Your task to perform on an android device: Carlos, a friend of mine, wants to start doing a full-body workout but he's not really sure what to expect from it.Using the Google fit app, Share the progress of the Full Body Day 1 exercise with Carlos at carlos3345@gmail.com.
Image 0: 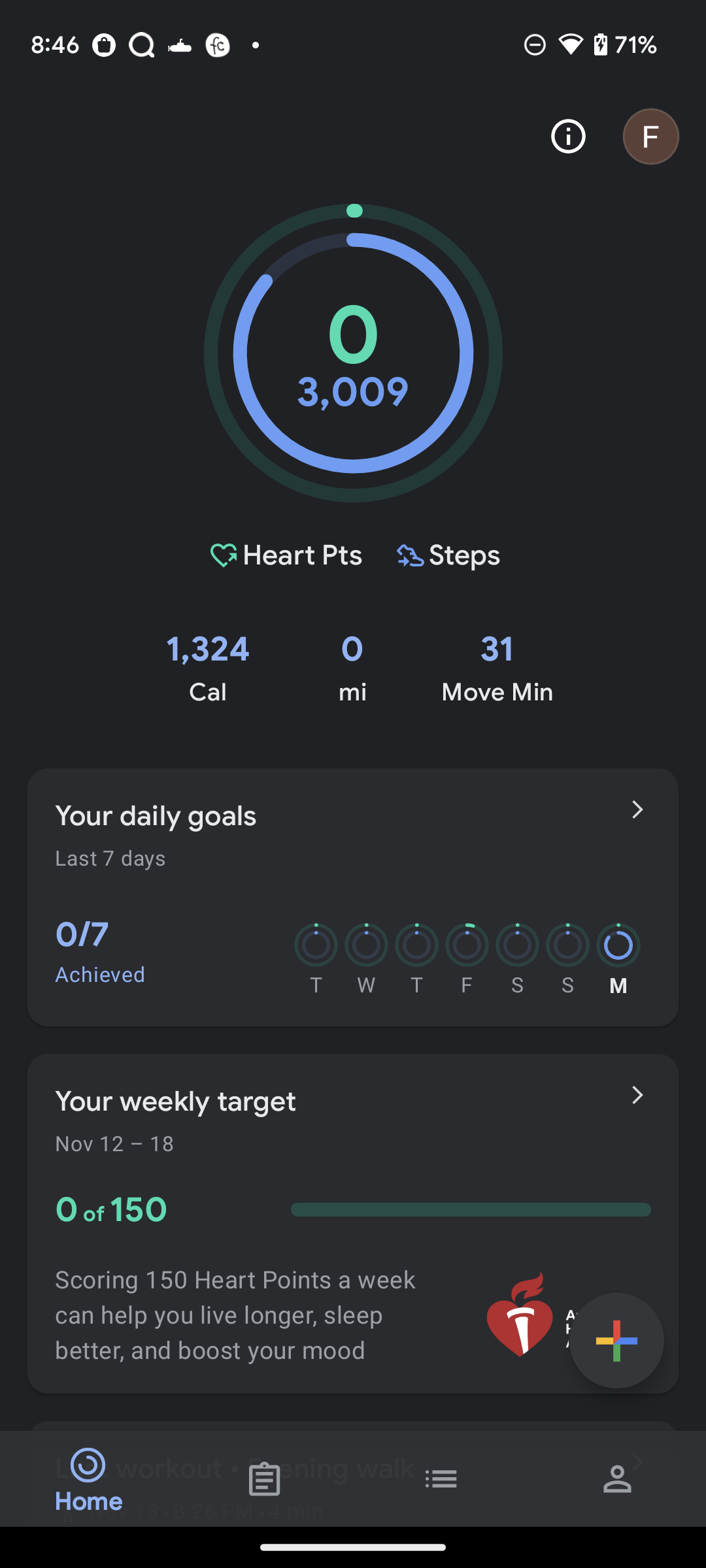
go to the Journal section at the bottom of the screen
Step 0: click (265, 1478)
Image 1: 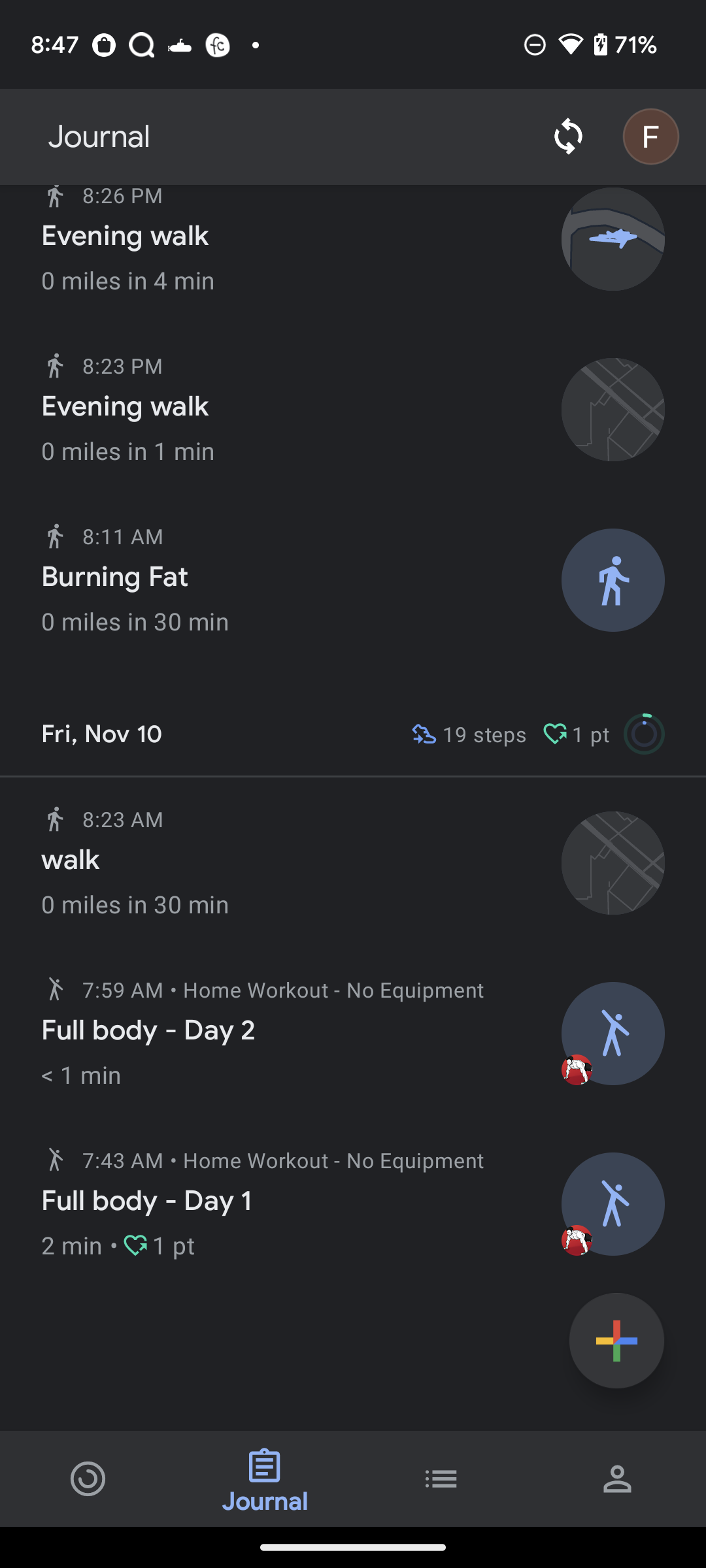
Click on Full body - Day 1 workout
Step 1: click (301, 1201)
Image 2: 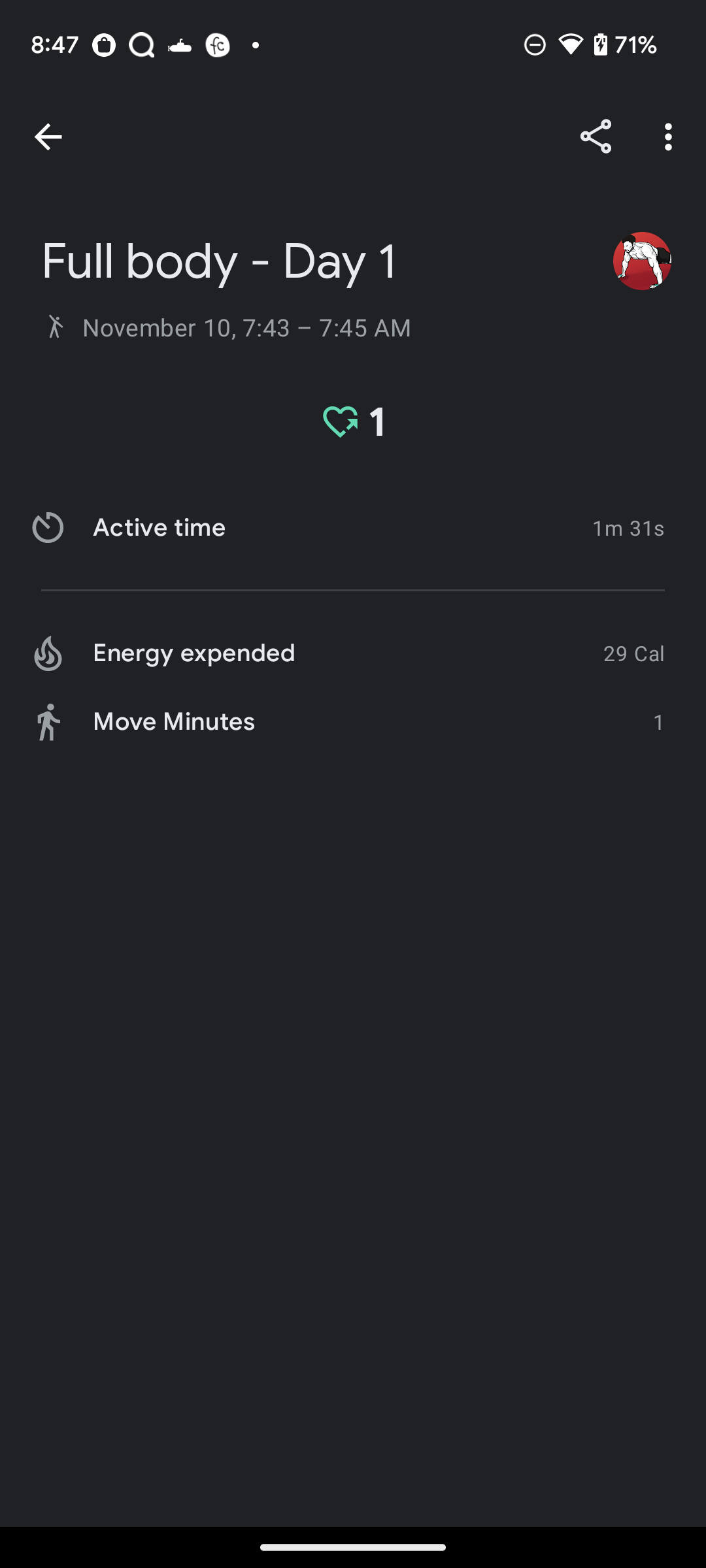
Click on the share icon at the top right corner of the screen
Step 2: click (596, 137)
Image 3: 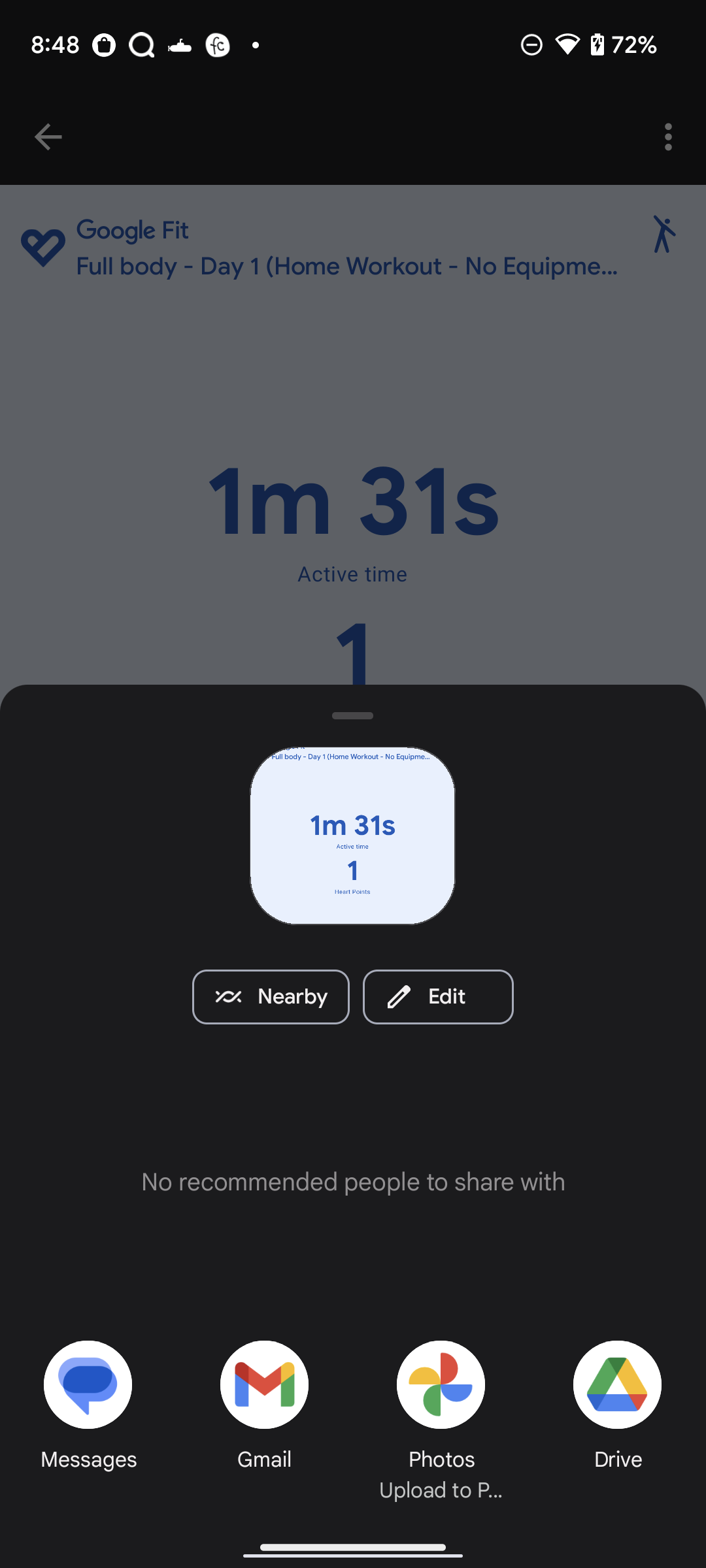
Click on the Gmail option
Step 3: click (261, 1397)
Image 4: 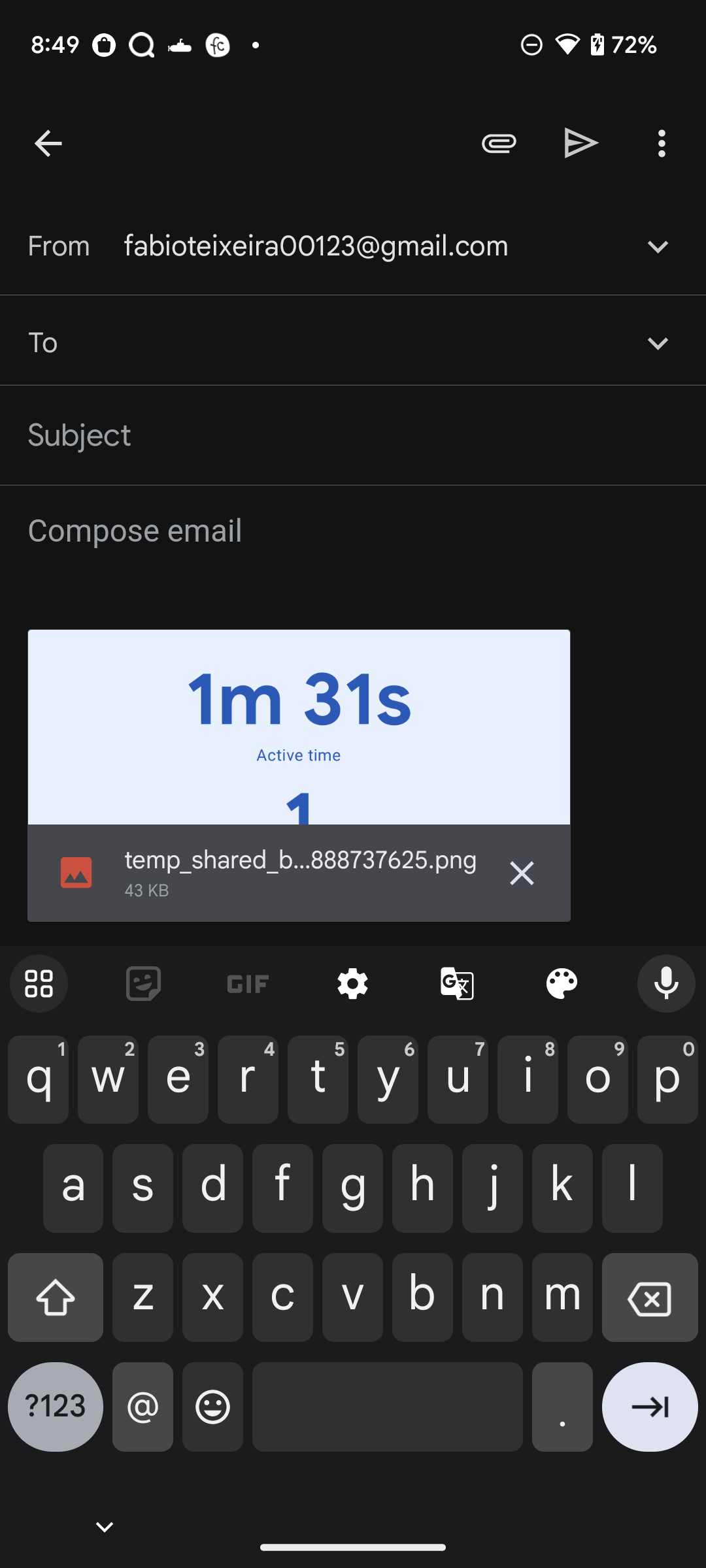
Add recipient as carlos3345@gmail.com
Step 4: type "carlos3345@gmail.com"
Image 5: 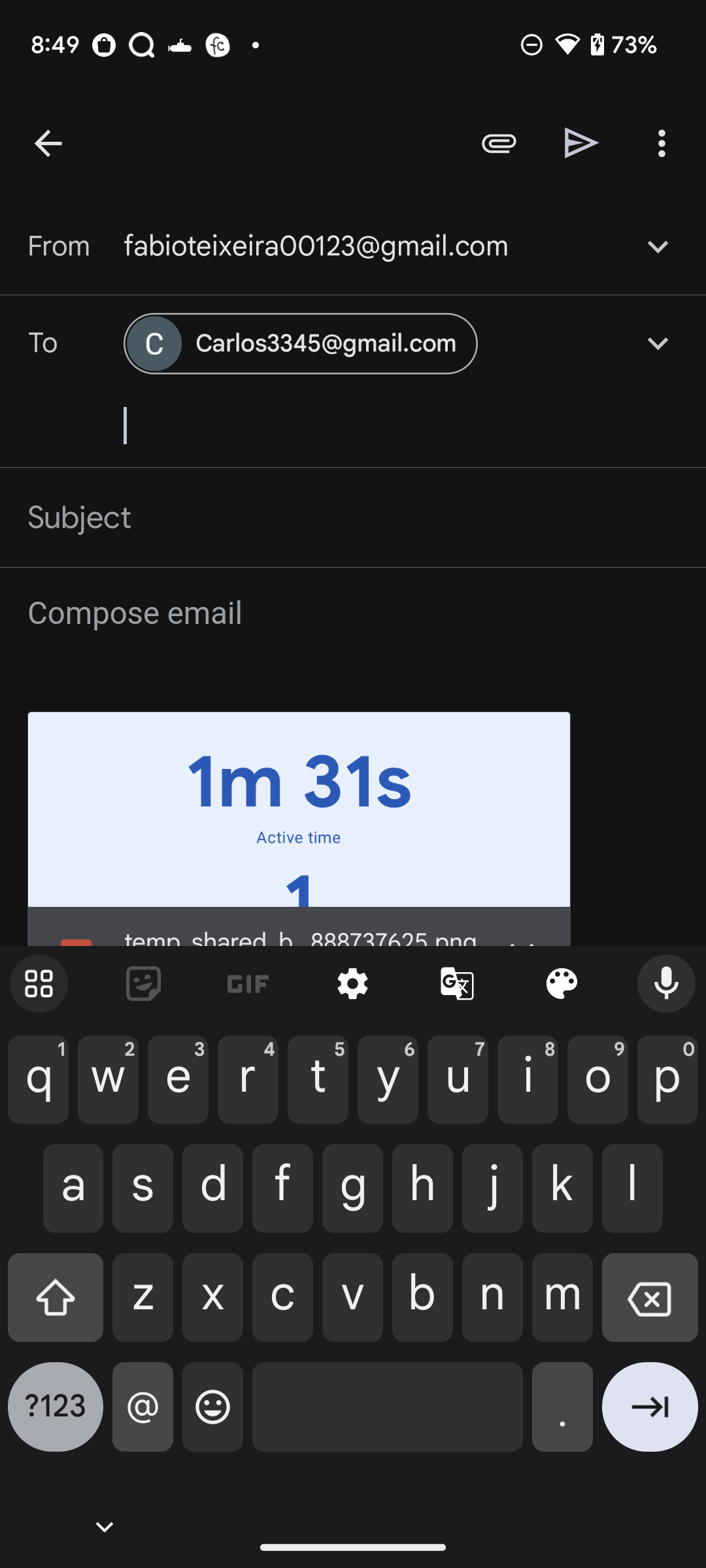
Click on the Send icon at the top right corner of the screen
Step 5: click (582, 142)